Your task to perform on an android device: Add description as "Walking is a good exercise"  in the Reminder with the title "Wake up"
Image 0: 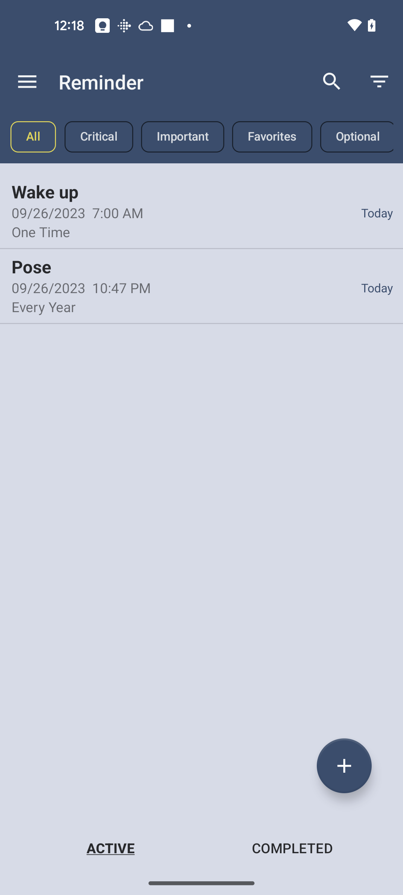
Click on the Wake up reminder
Step 0: click (201, 210)
Image 1: 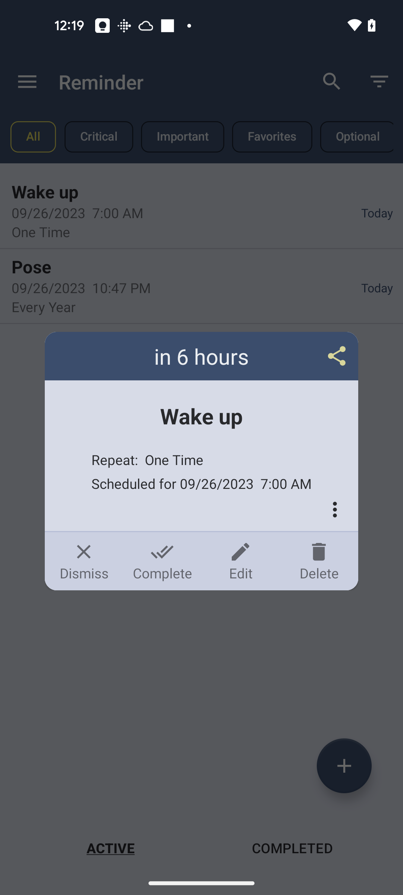
Click on the Edit button
Step 1: click (240, 561)
Image 2: 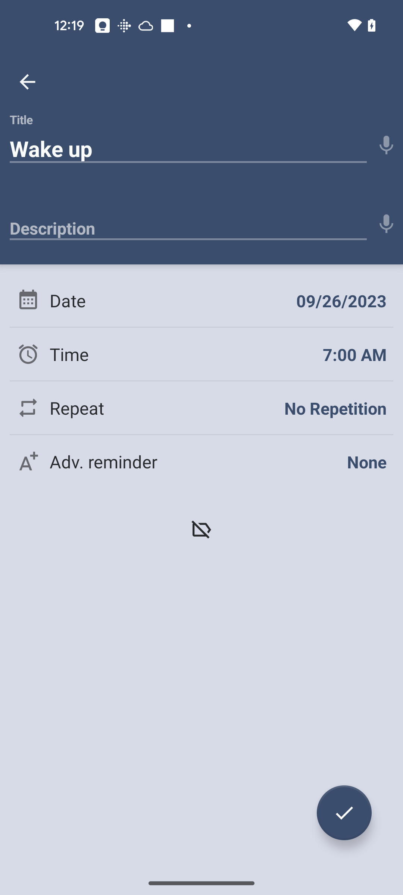
Click on the Description
Step 2: click (188, 224)
Image 3: 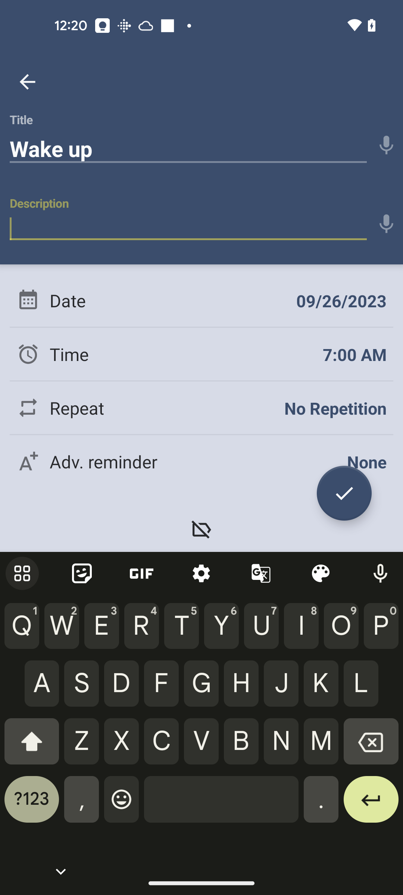
Type Walking is a good exercise
Step 3: type "Walking is a good exercise"
Image 4: 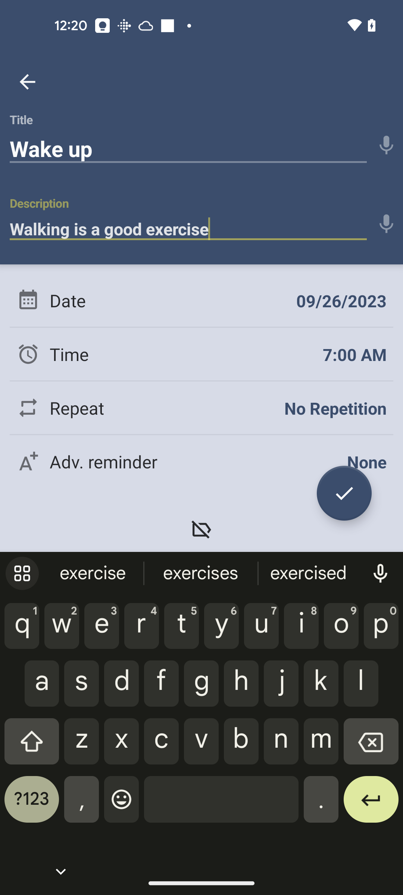
Click on the check icon
Step 4: click (344, 493)